Your task to perform on an android device: I want to see Nike brand sports shoes and view the price and features
Image 0: 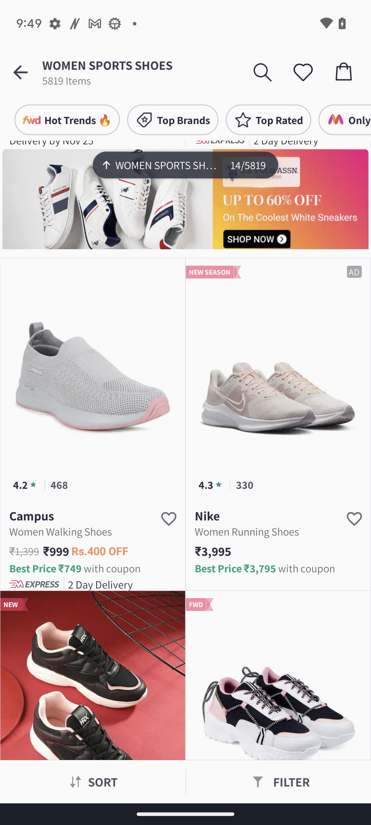
Click on the nike shoes
Step 0: click (278, 493)
Image 1: 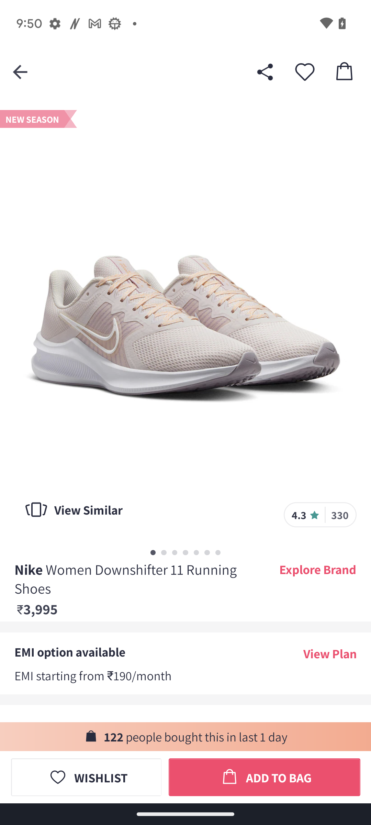
scroll up to view the shoes details
Step 1: scroll down
Image 2: 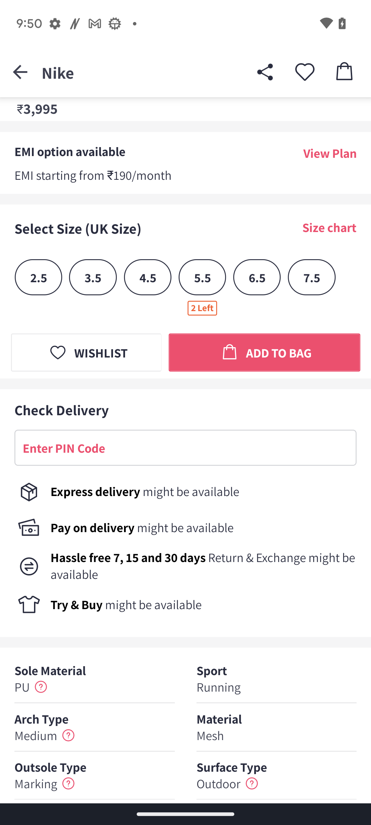
scroll up to view the shoes details
Step 2: scroll down
Image 3: 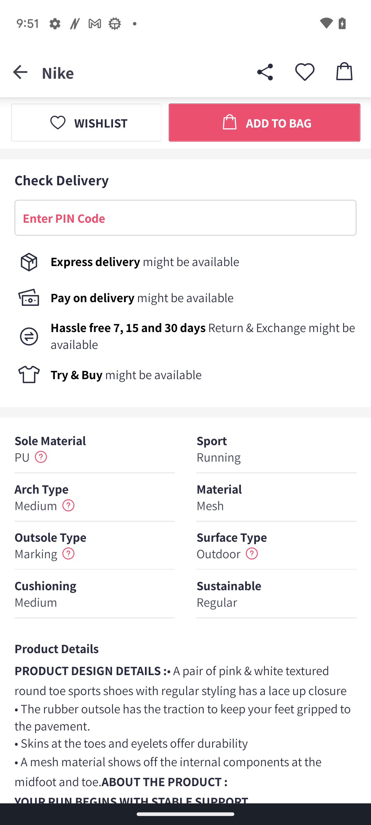
scroll up to view the shoes details
Step 3: scroll down